Your task to perform on an android device: On the Foxit PDF Editor app Add the note "FINISHED" on the last page of chapter one of the Queen's Gambit pdf file.
Image 0: 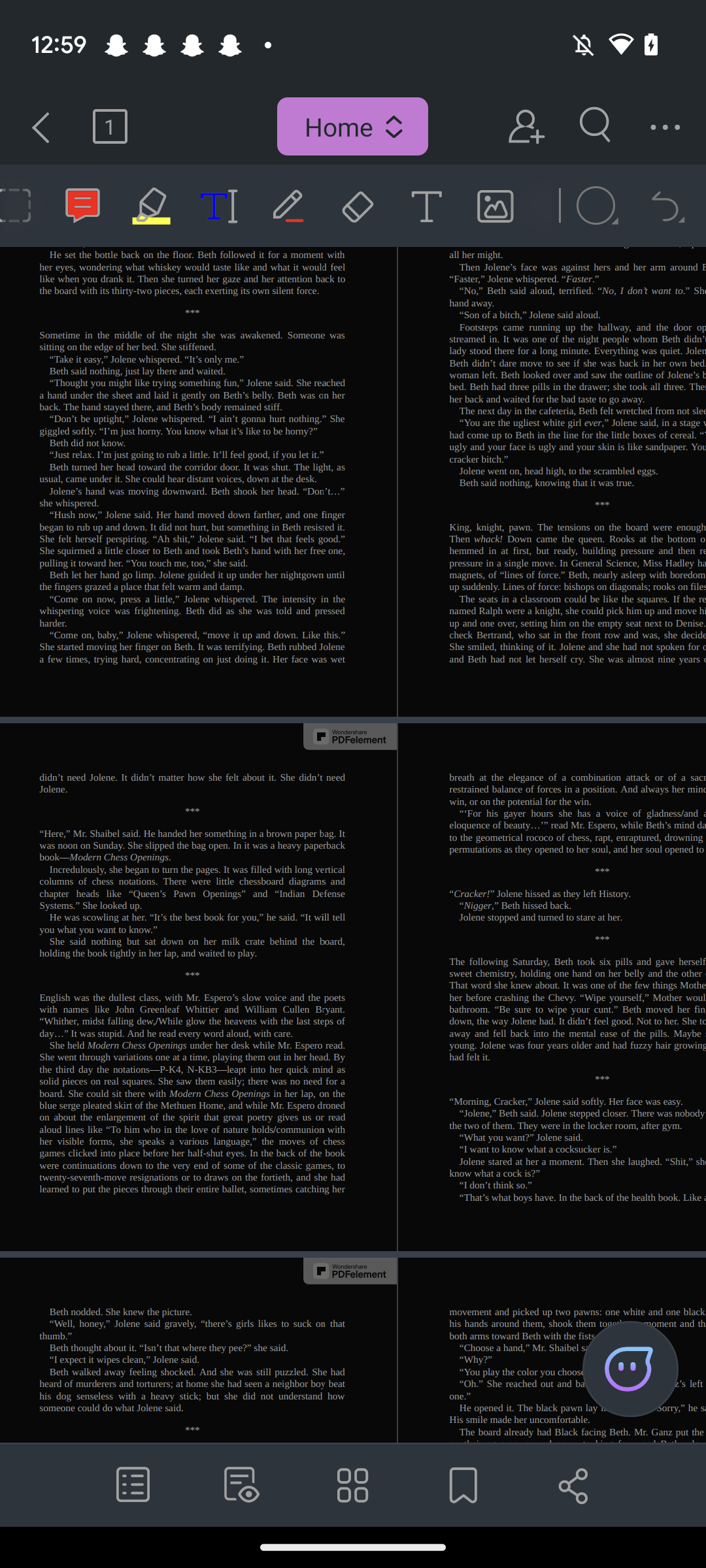
Scroll up
Step 0: scroll down
Image 1: 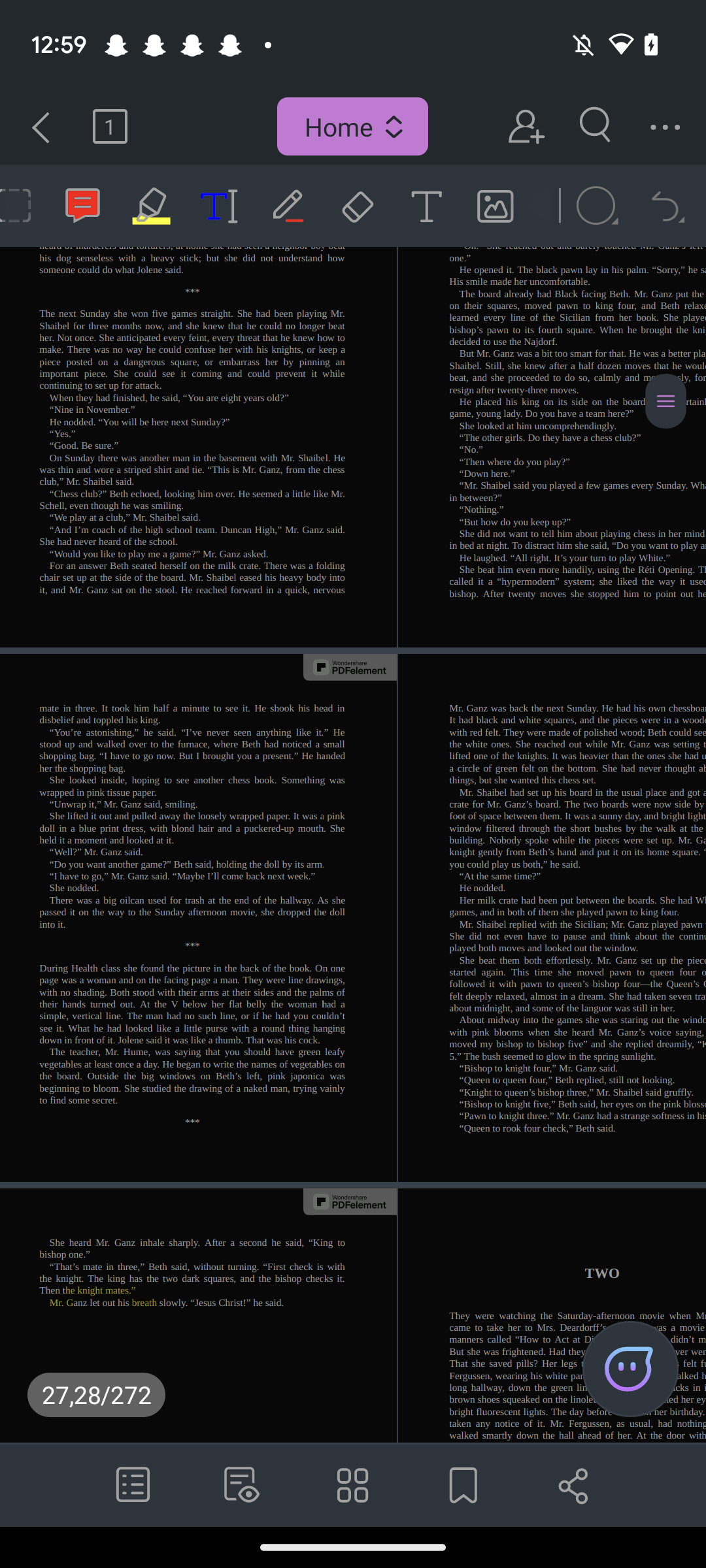
Scroll up
Step 1: scroll down
Image 2: 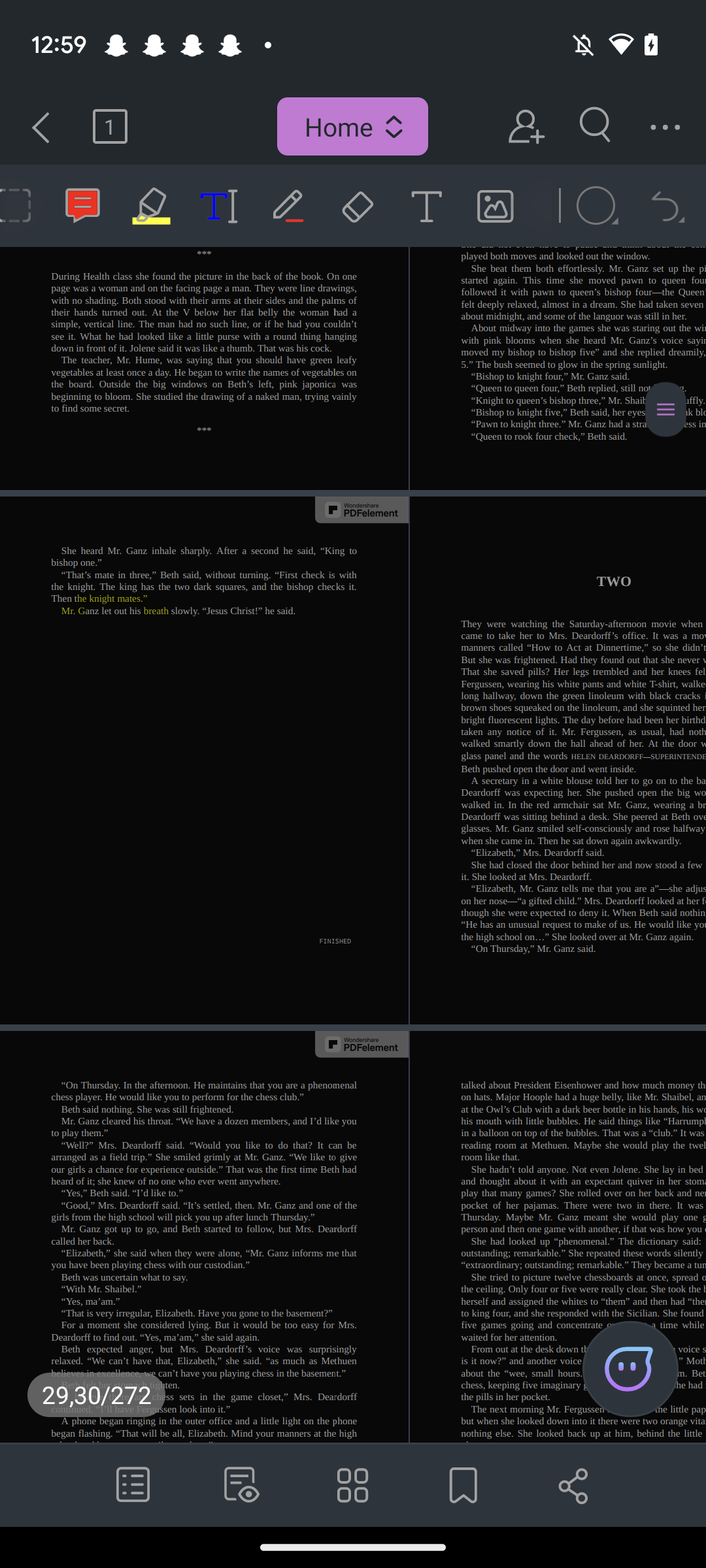
Click on the Add Note icon.
Step 2: click (71, 195)
Image 3: 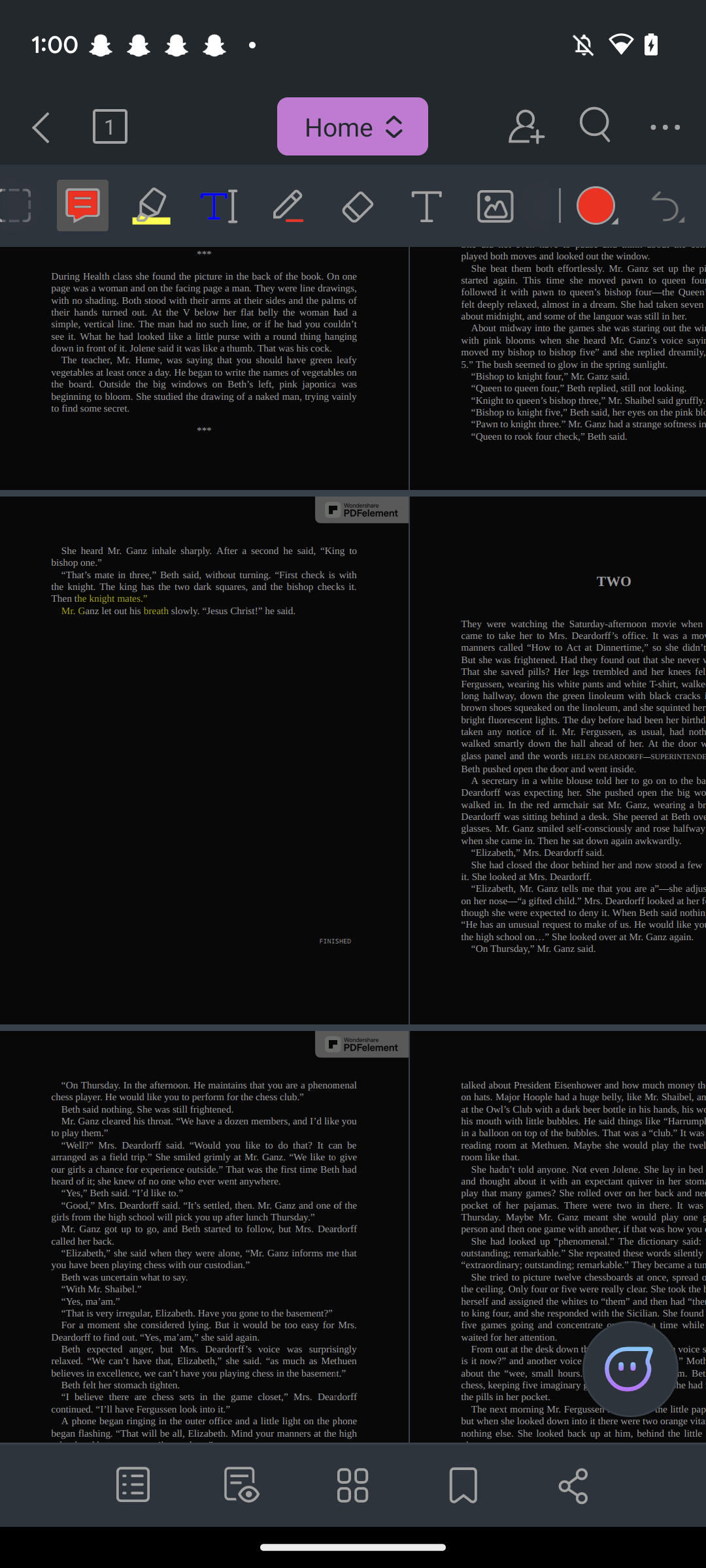
Click on the last page of the Chapter one.
Step 3: click (205, 711)
Image 4: 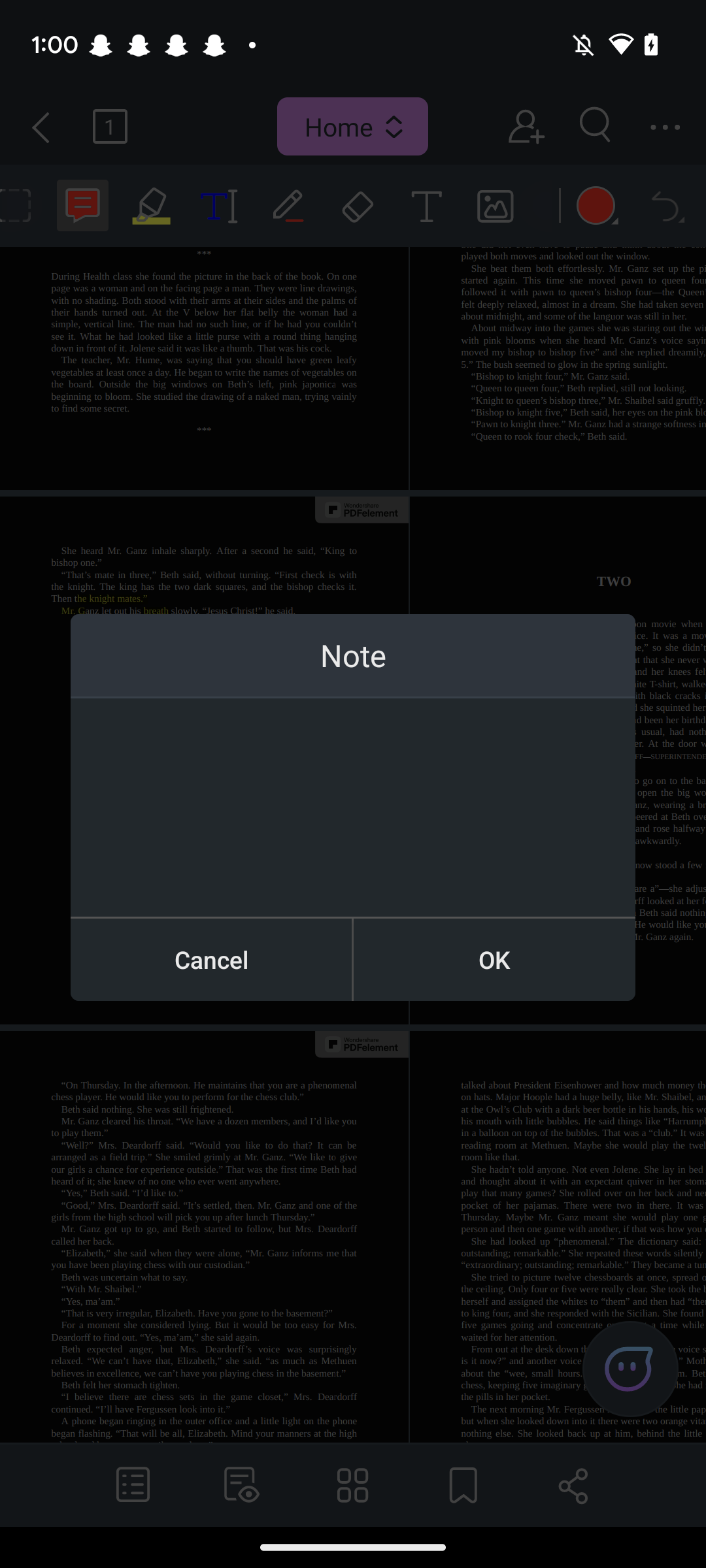
Type "FINISHED" in the Note box.
Step 4: type "FINISHED"
Image 5: 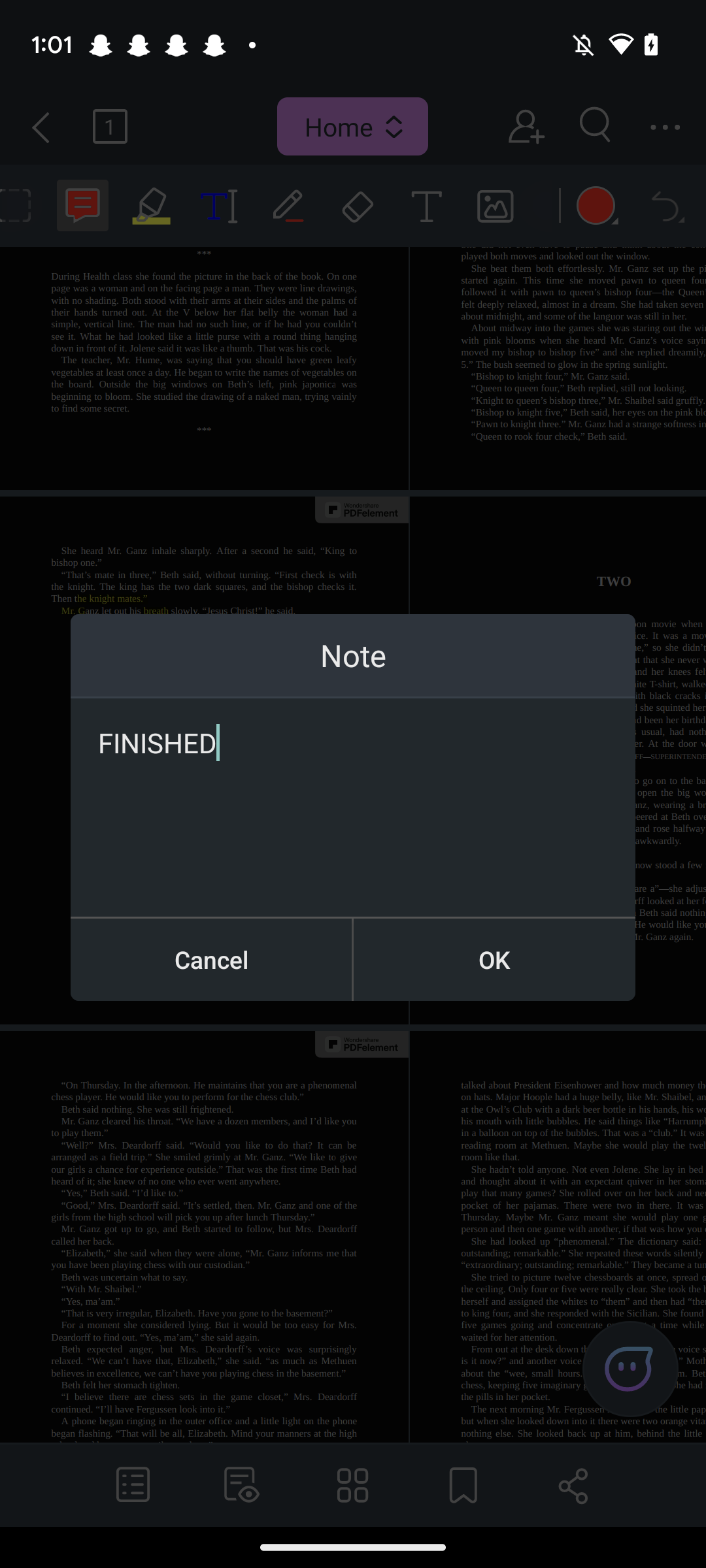
Click OK button.
Step 5: click (494, 959)